Your task to perform on an android device: I need a gorgeous party dress because I have a party this weekend. Please use the Amazon app to look for a women gorgeous party dress in my size, 38.
Image 0: 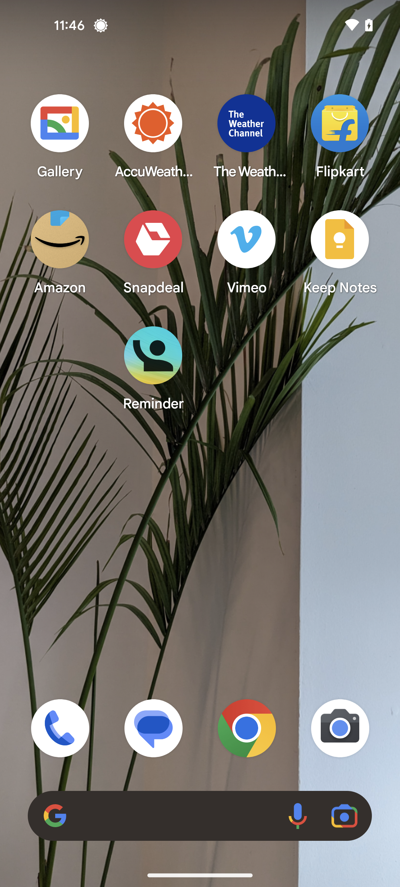
Open the Amazon app
Step 0: open app "Amazon"
Image 1: 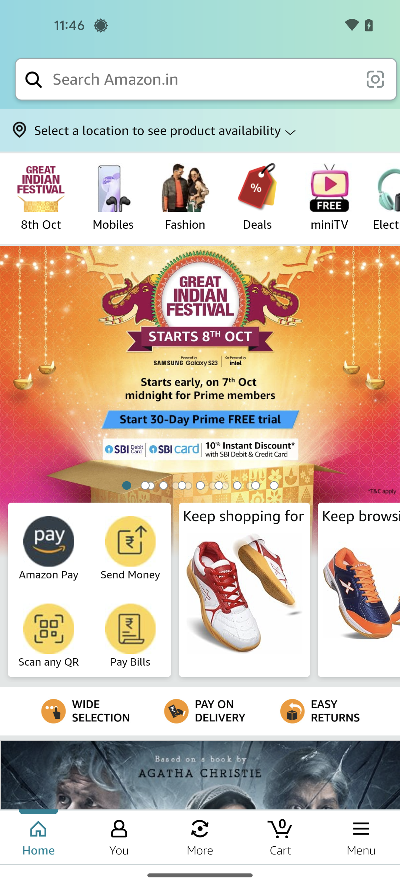
Tap on the search bar at the top of the screen
Step 1: click (203, 79)
Image 2: 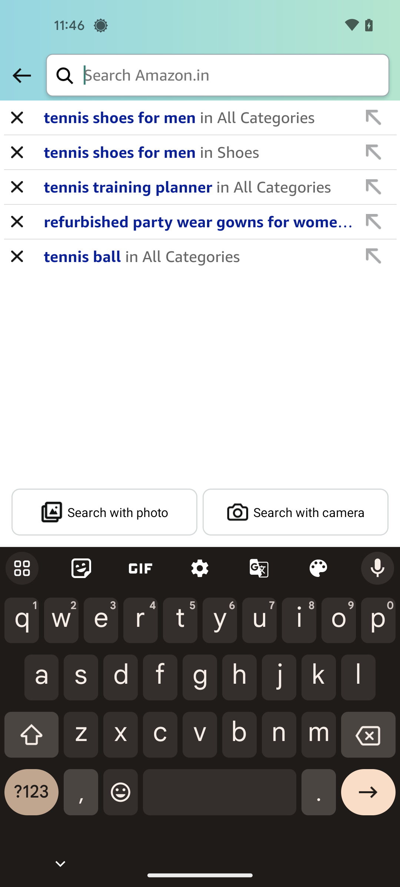
Search for partywear dress for women
Step 2: type "partywear dress for women"
Image 3: 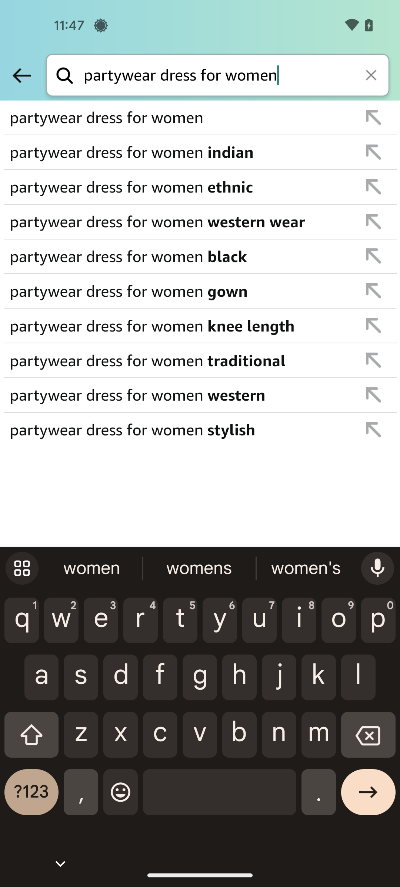
Tap on the first search result
Step 3: click (177, 118)
Image 4: 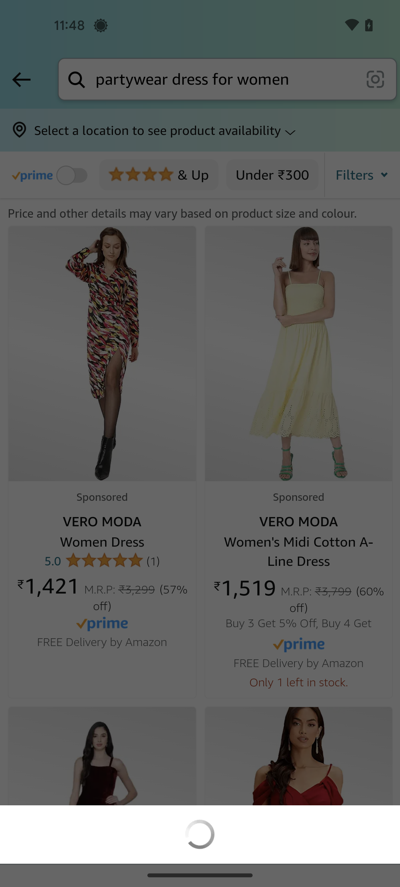
Tap on the first search result
Step 4: wait
Image 5: 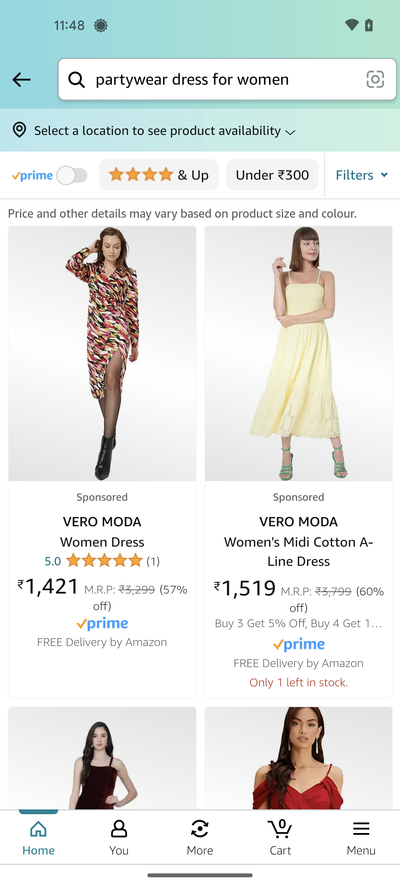
Tap on the filters option
Step 5: click (374, 174)
Image 6: 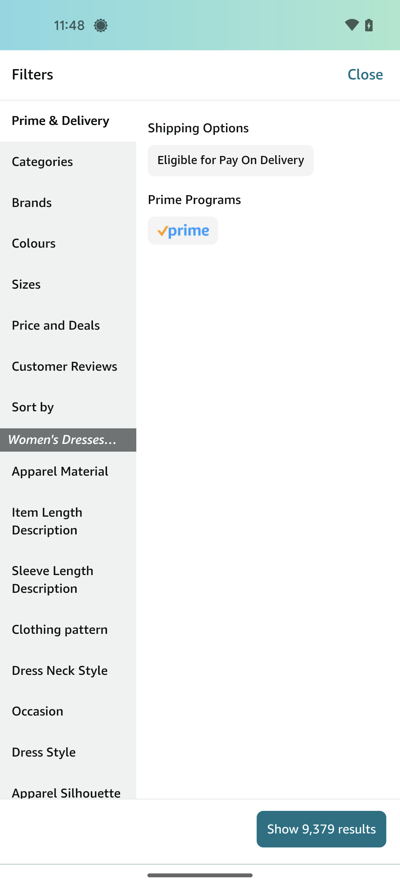
Tap on the sizes filter
Step 6: click (69, 285)
Image 7: 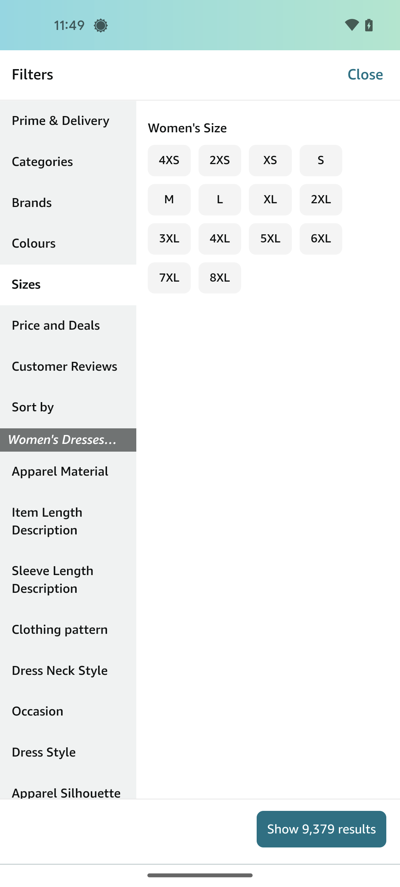
Select the size to L
Step 7: click (298, 252)
Image 8: 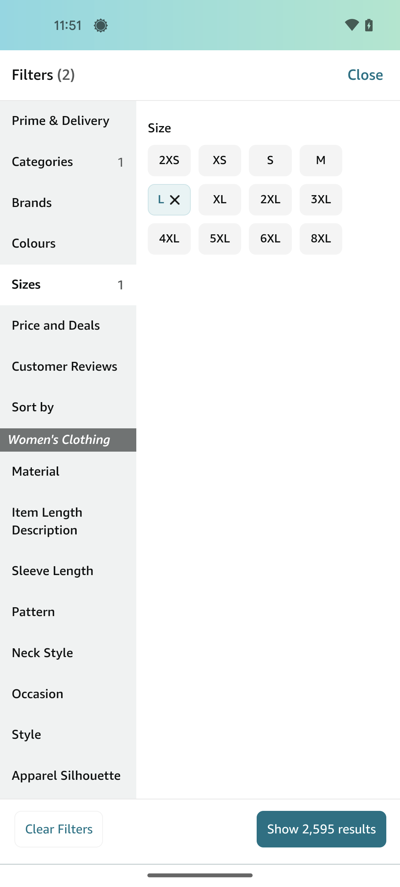
Tap on the show results button
Step 8: click (321, 829)